Your task to perform on an android device: In the ShipAtlas app, select Hants Harbour as the starting point and the destination Hamburg port, and get the direction.
Image 0: 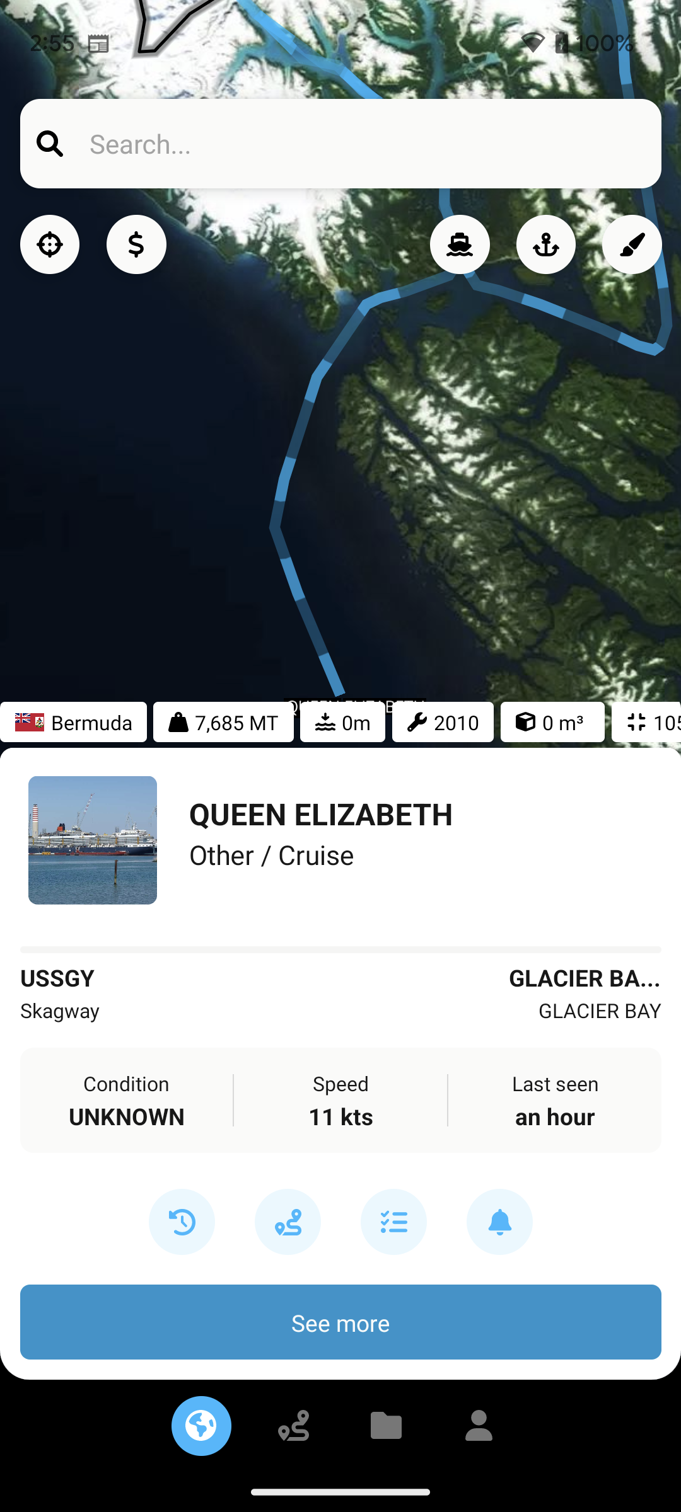
Click on the search bar at the top of the screen
Step 0: click (340, 690)
Image 1: 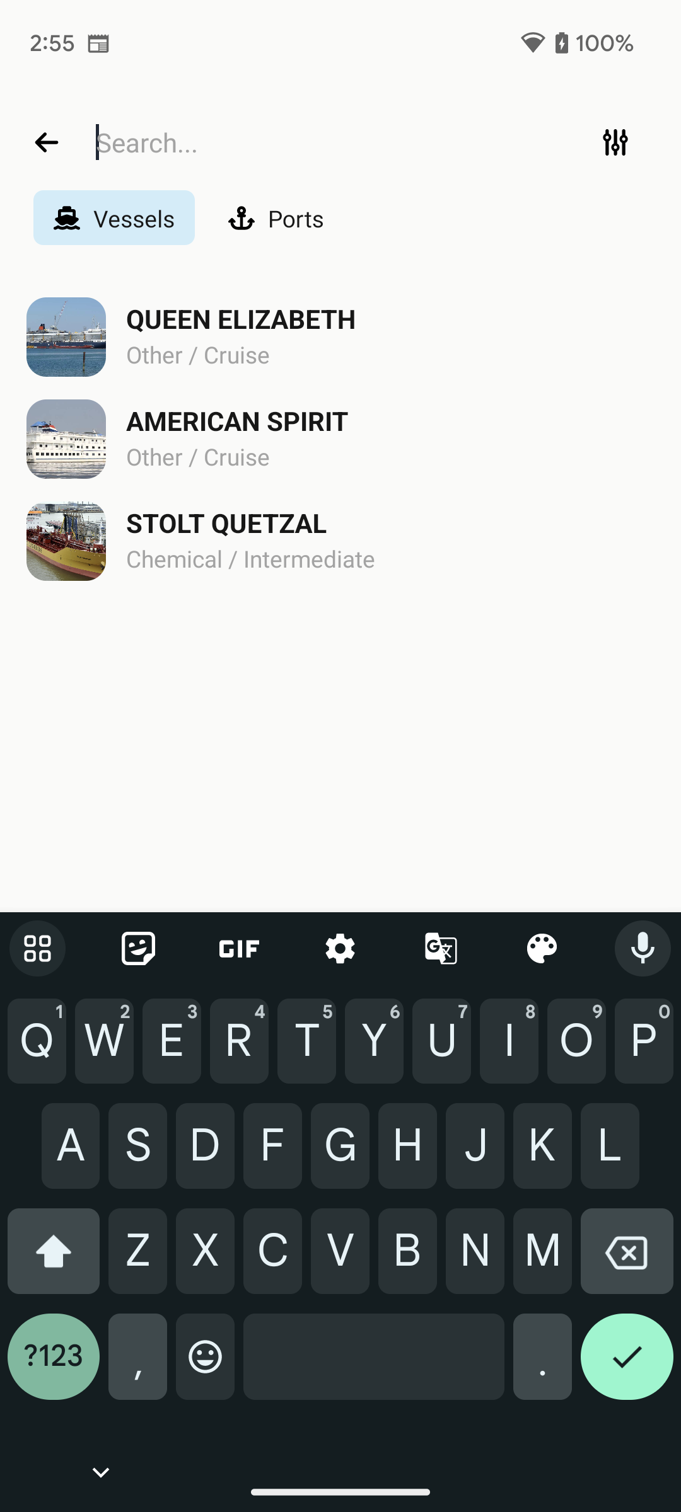
Click anywhere on screen to close the keyboard
Step 1: click (457, 678)
Image 2: 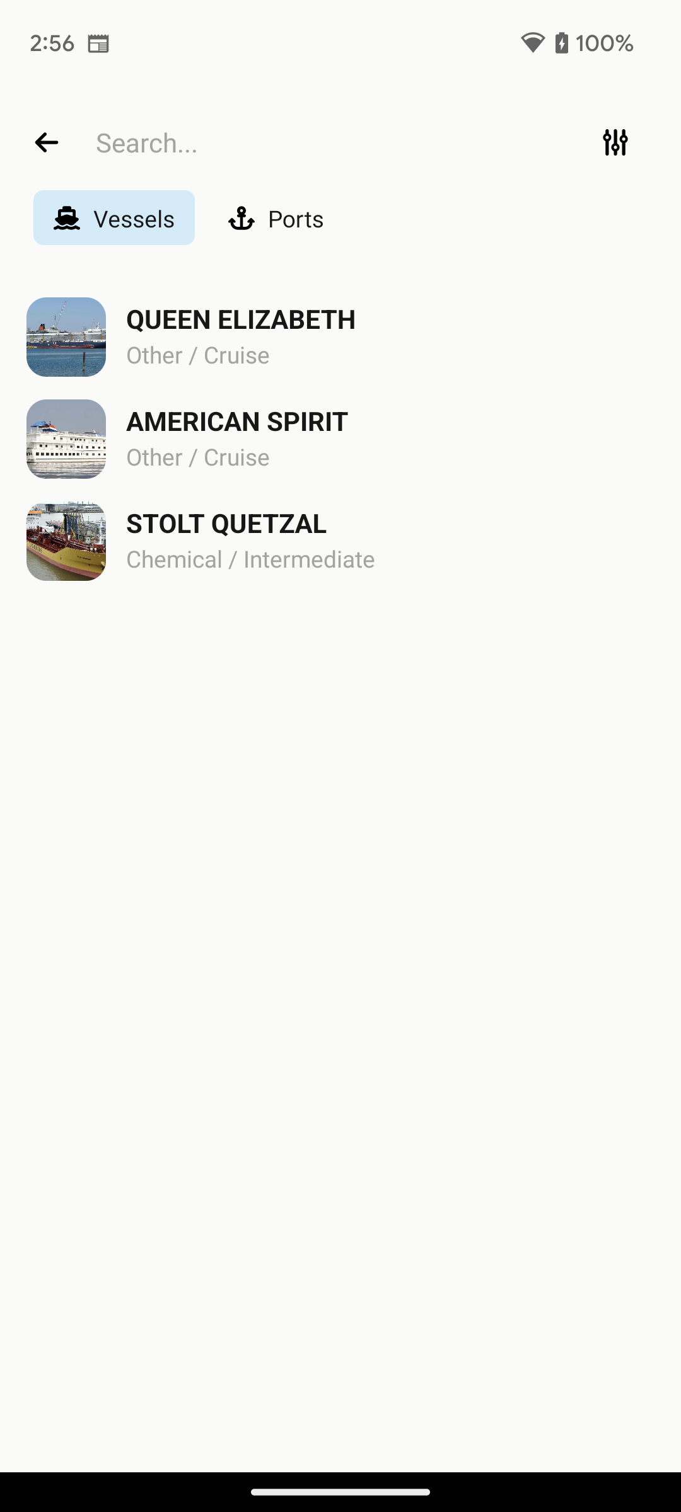
Click on the Ports section 
Step 2: click (296, 217)
Image 3: 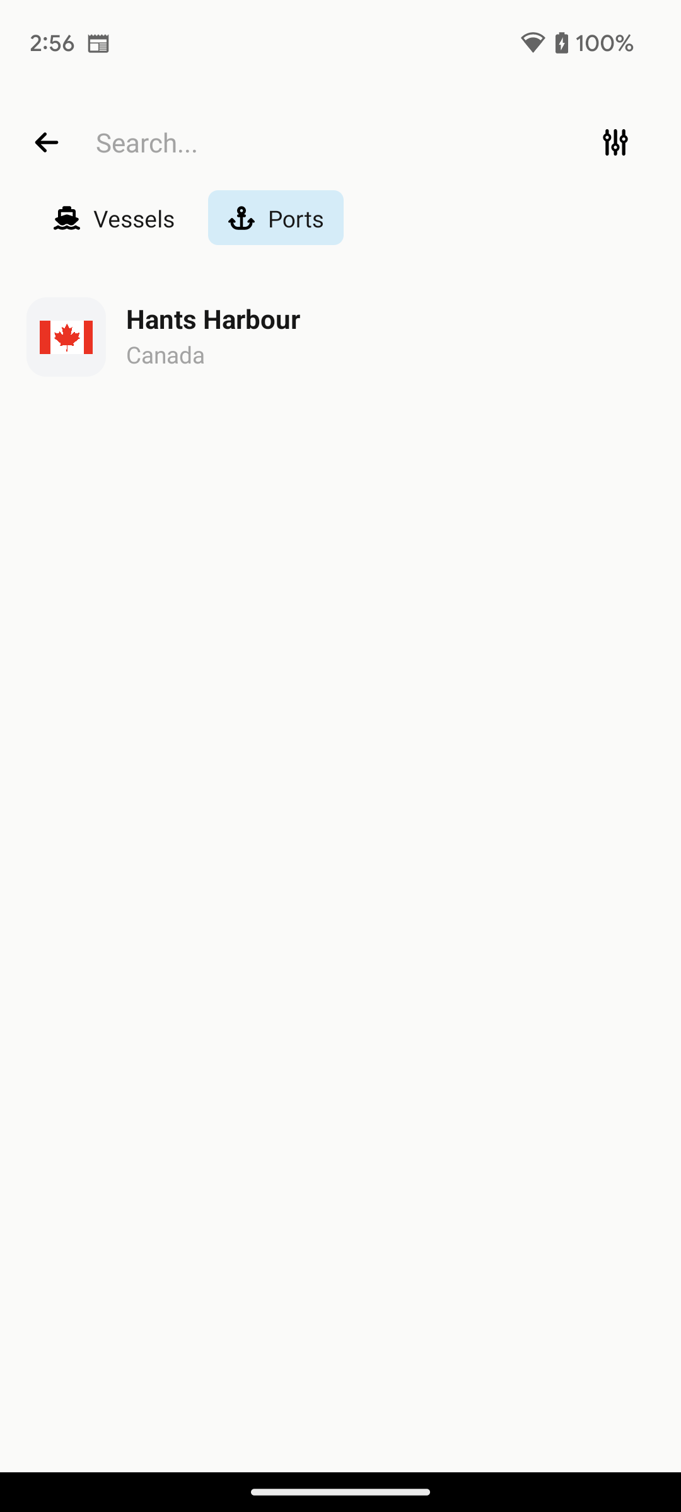
Click on the search bar to active the keyboard
Step 3: click (312, 142)
Image 4: 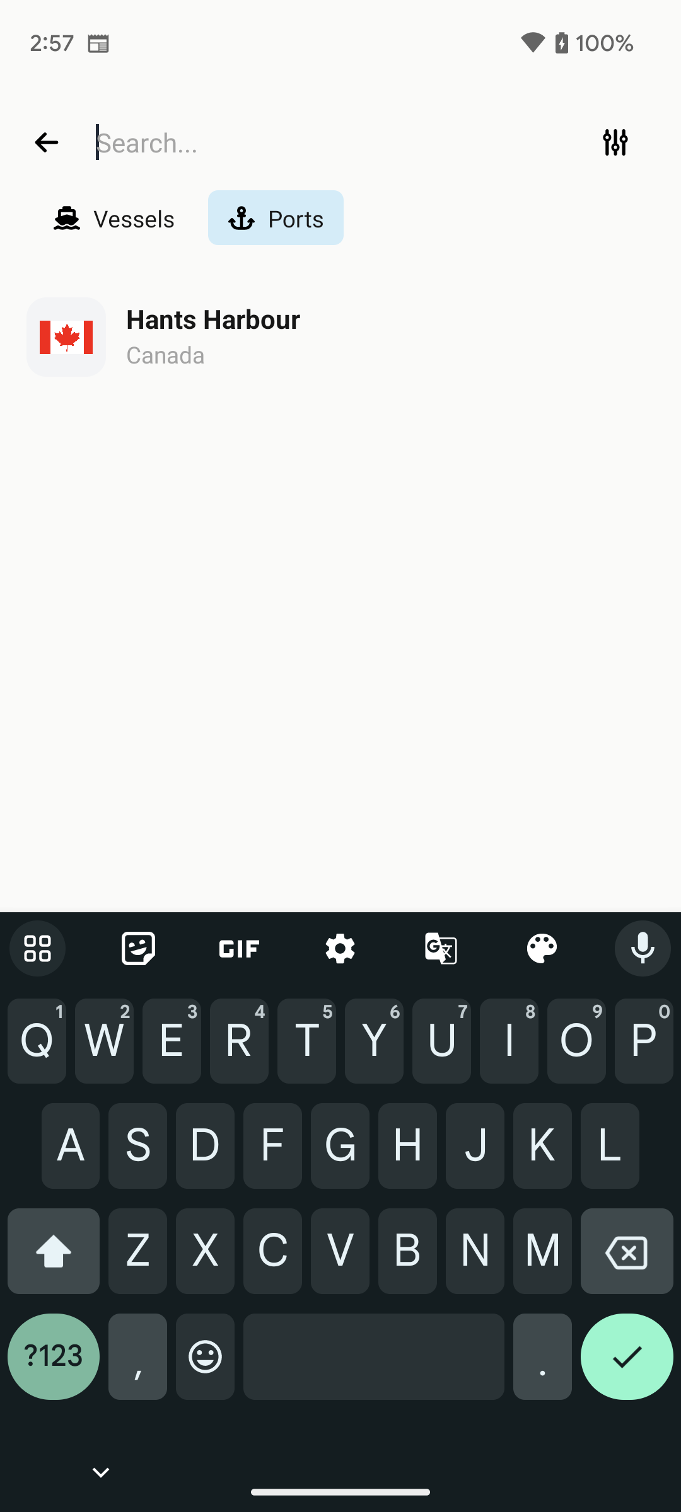
Type Hants Harbour in search bar
Step 4: type "Hants Harbour"
Image 5: 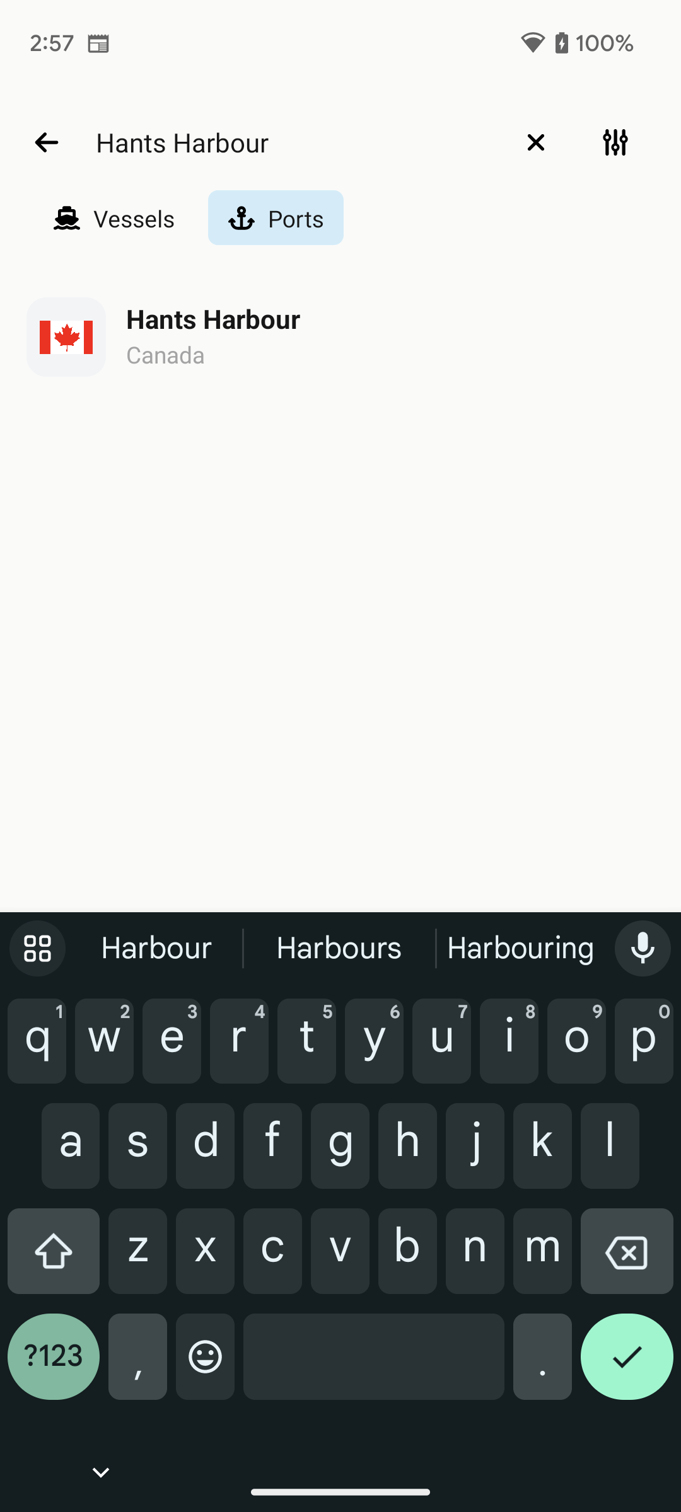
Click on the first suggested result
Step 5: click (340, 336)
Image 7: 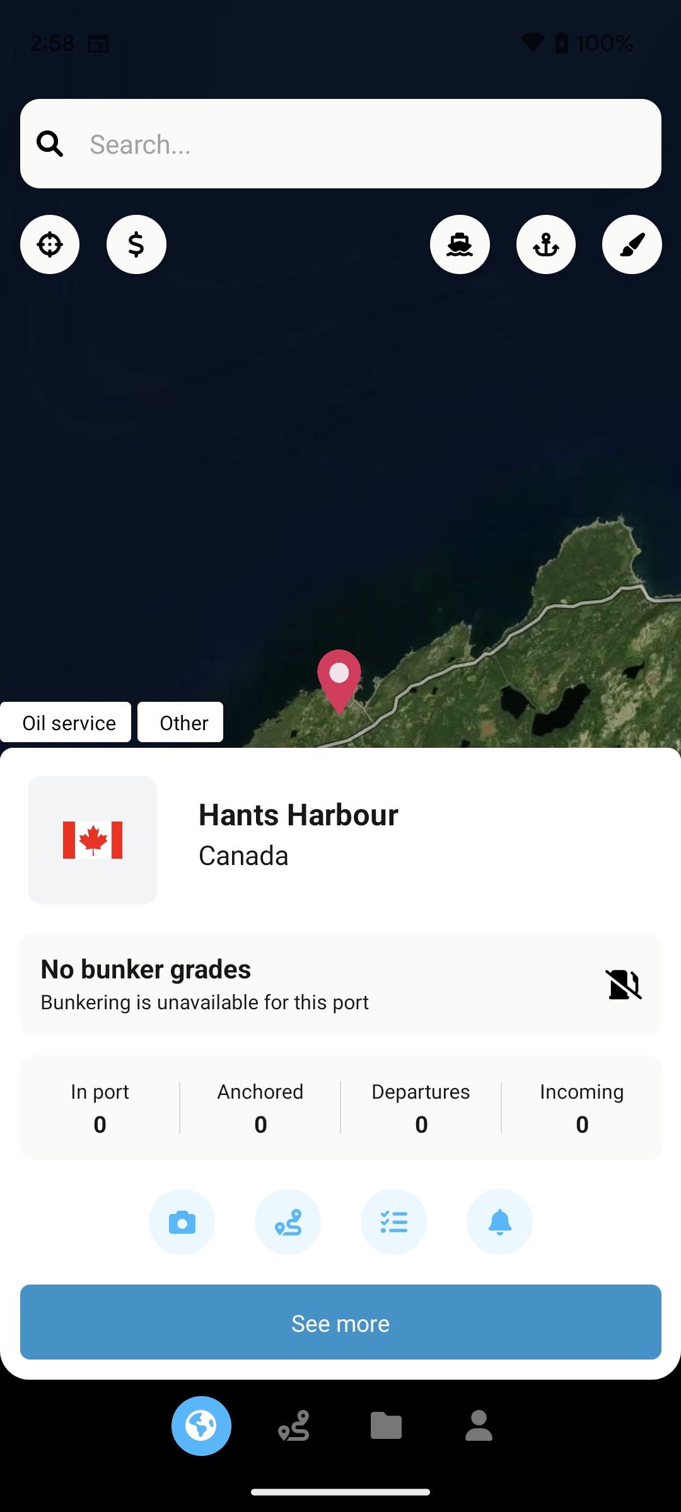
Click on the route icon at the bottom of the screen
Step 7: click (340, 690)
Image 8: 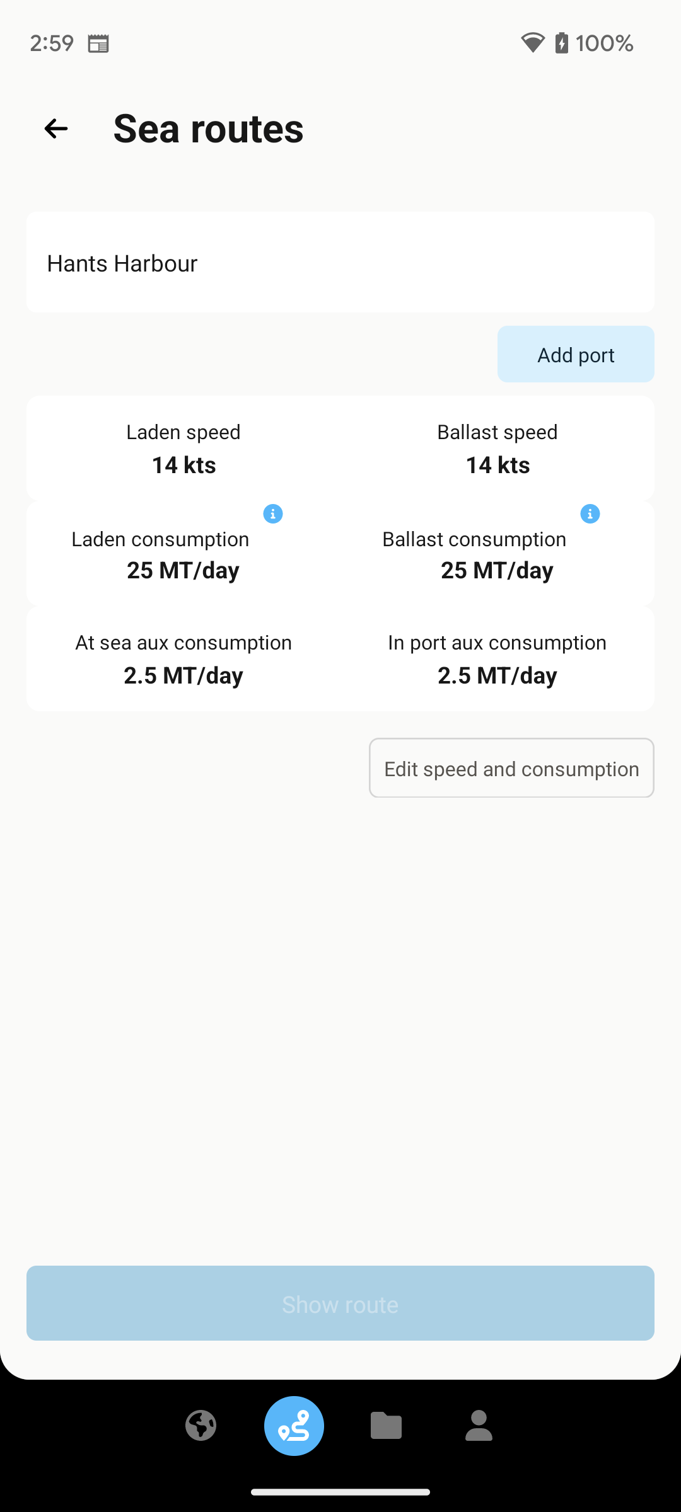
Click on the Add port at the top right of the screen
Step 8: click (576, 354)
Image 9: 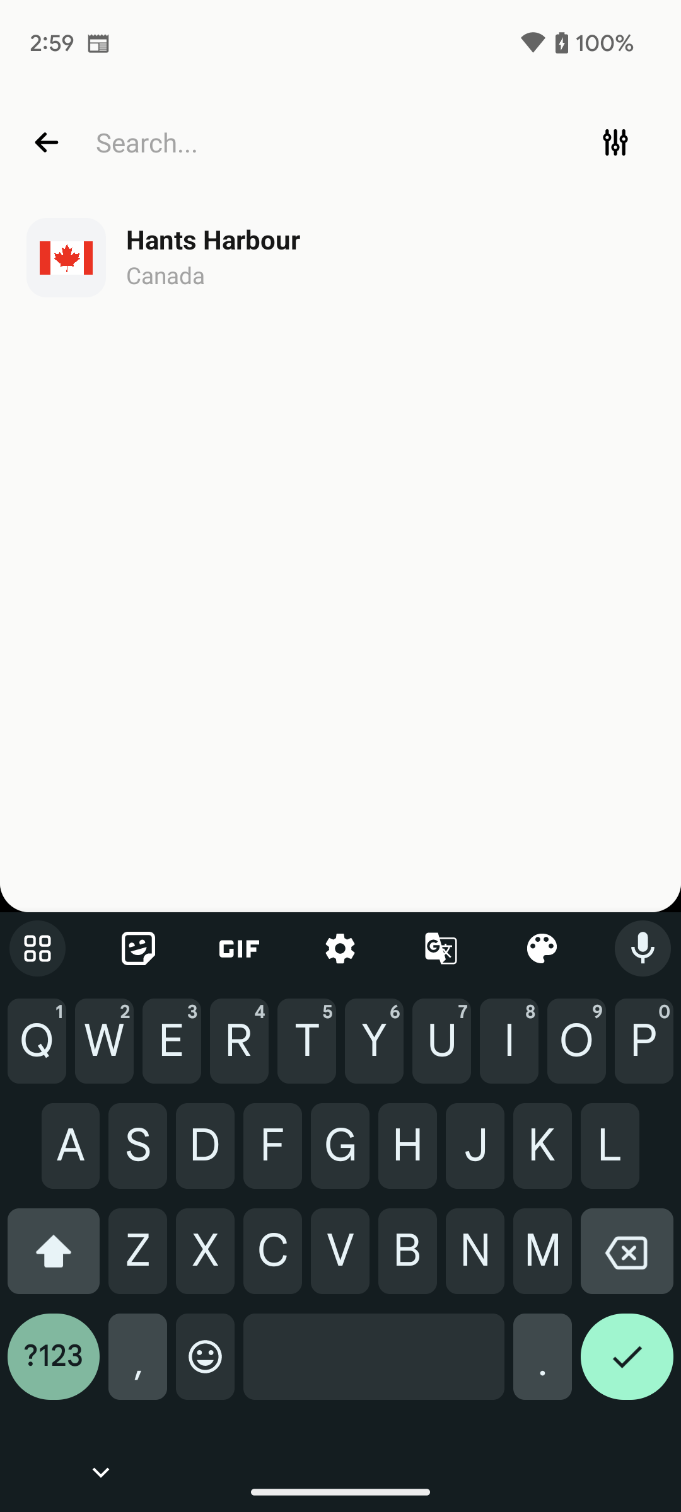
Type Hamburg in search bar
Step 9: type "Hamburg"
Image 10: 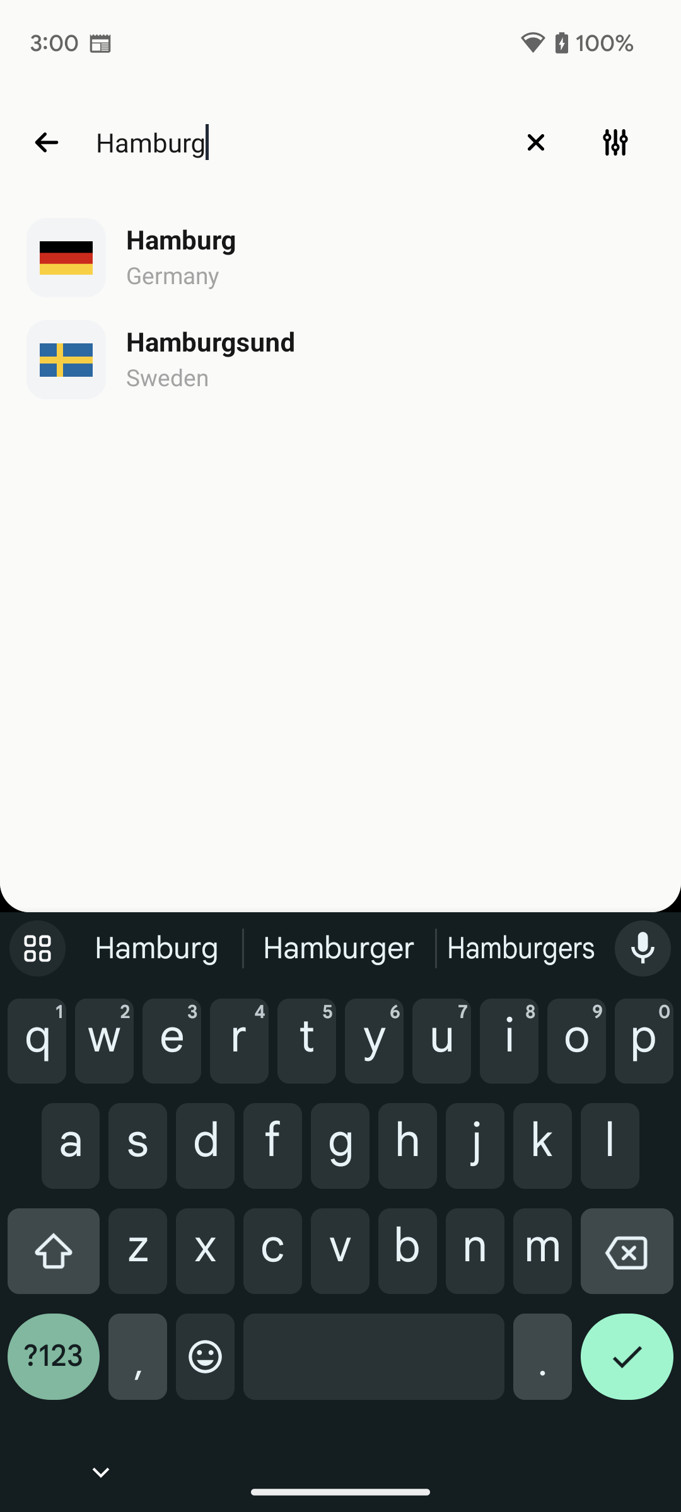
Click on the first suggested result 
Step 10: click (181, 240)
Image 11: 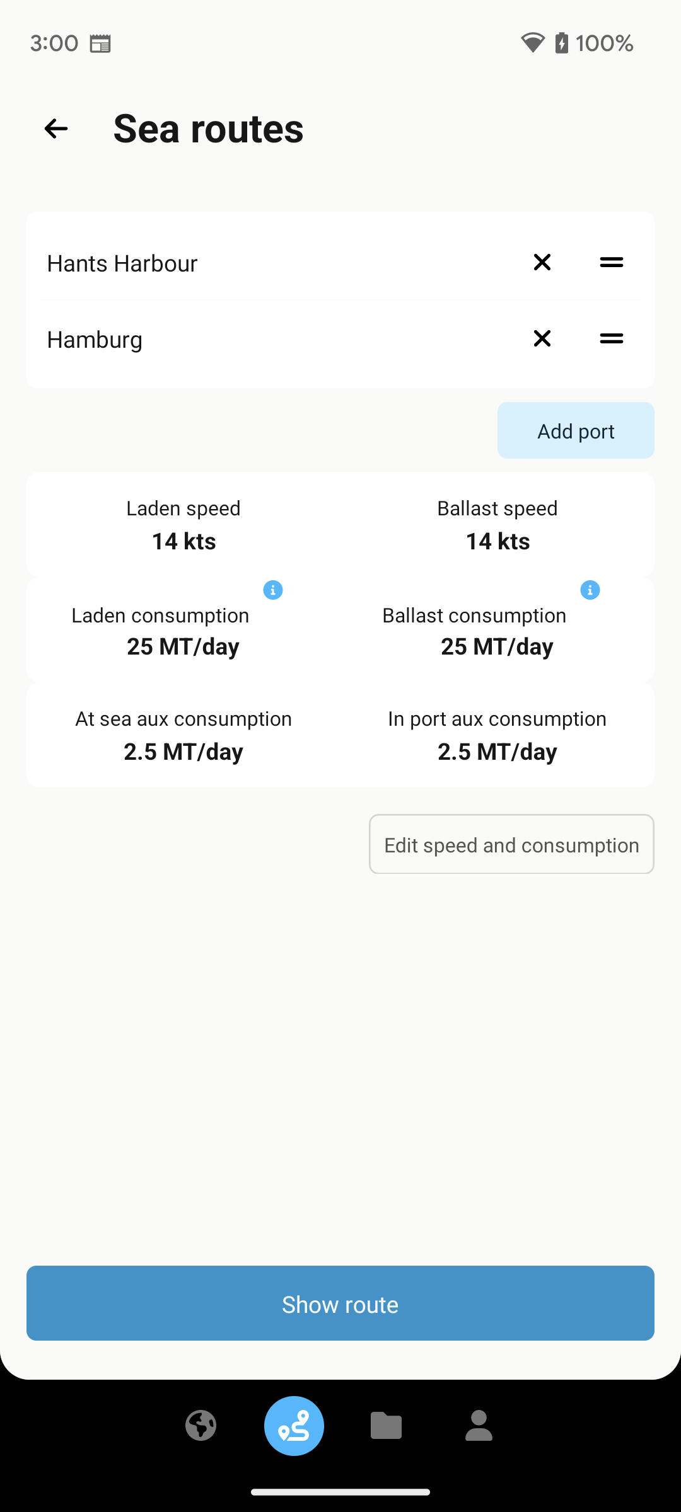
Click on show route at the bottom to view the route
Step 11: click (340, 1303)